Your task to perform on an android device: Unread the latest email from eBay in the Gmail app.
Image 0: 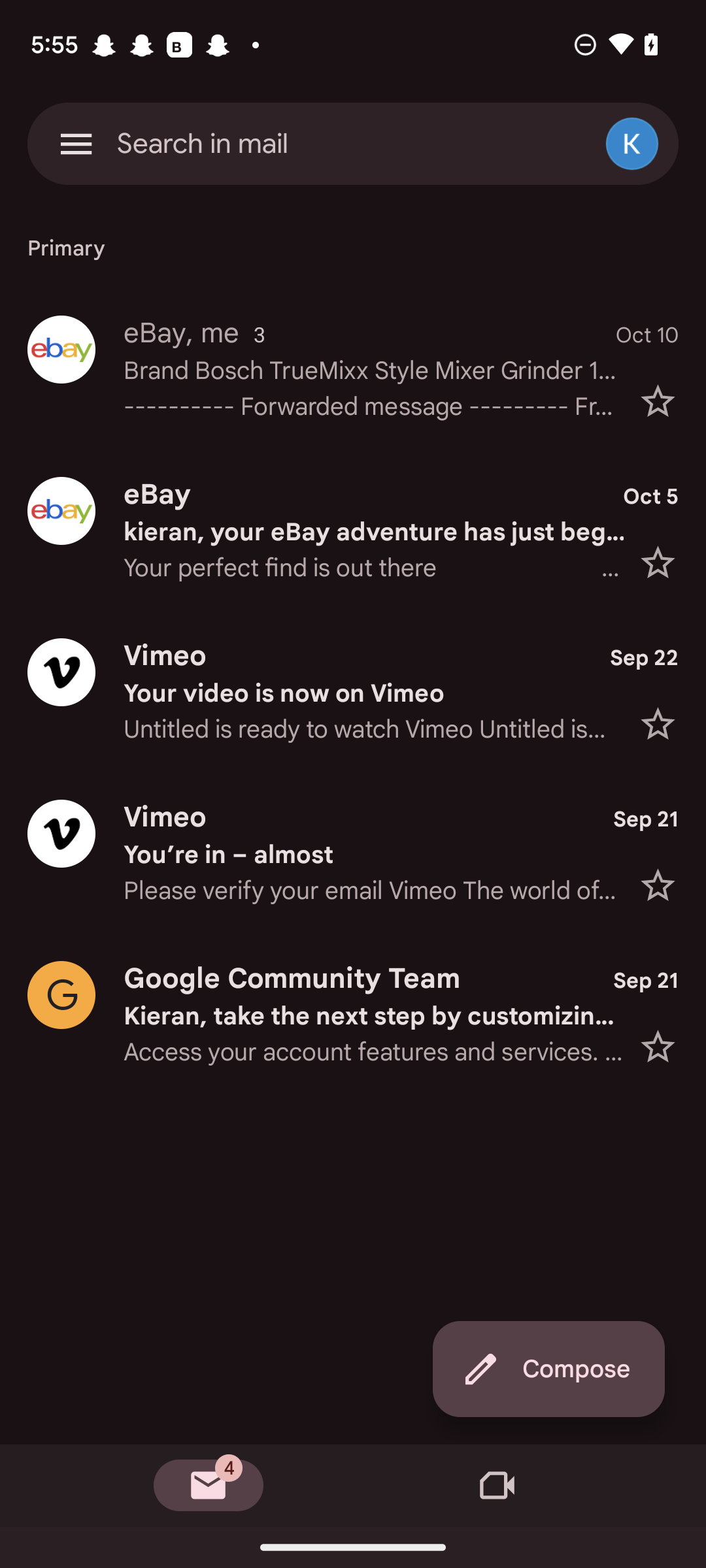
Select the first email from eBay
Step 0: click (353, 368)
Image 1: 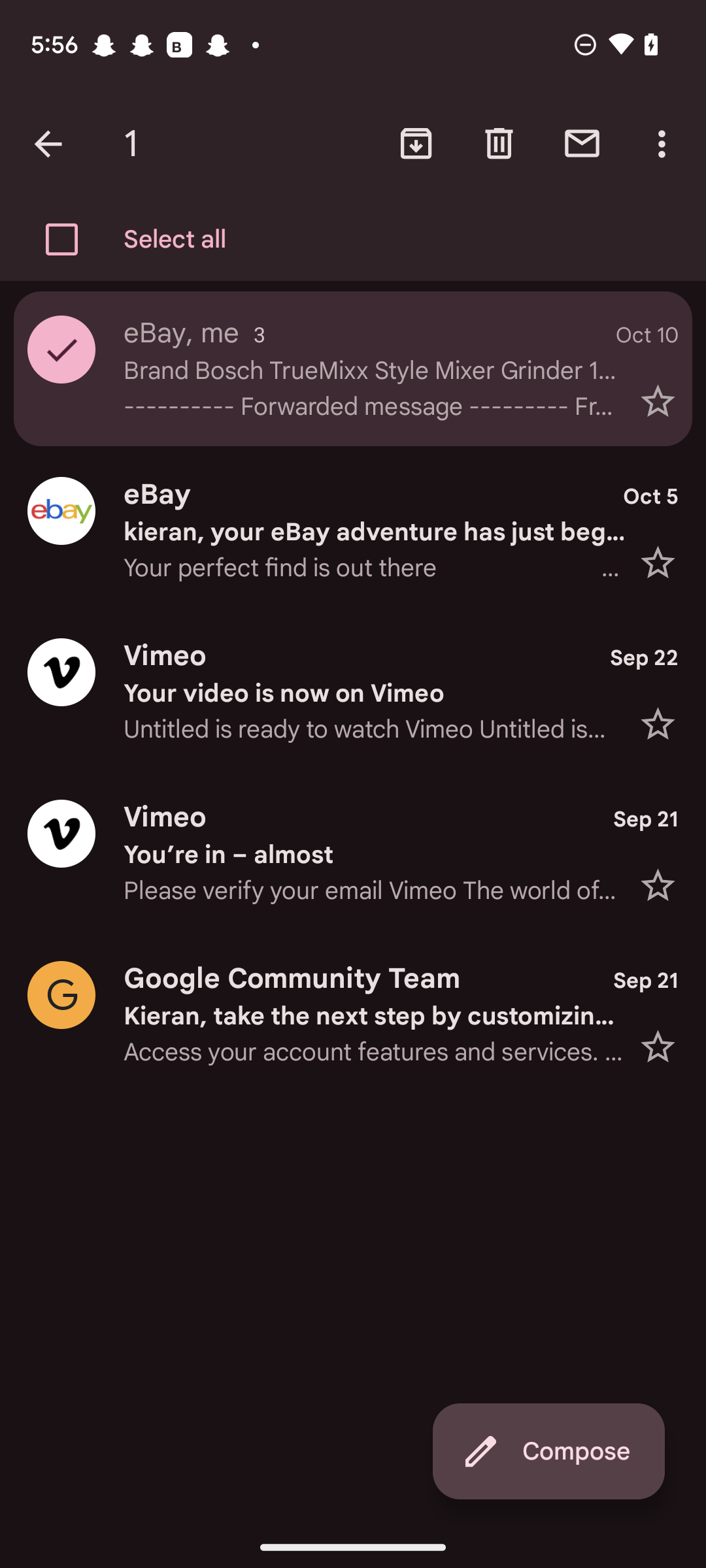
Click on the unread icon
Step 1: click (582, 143)